Your task to perform on an android device: Add the Aqara A100 pro smart door lock to my wishlist on the Banggood app.
Image 0: 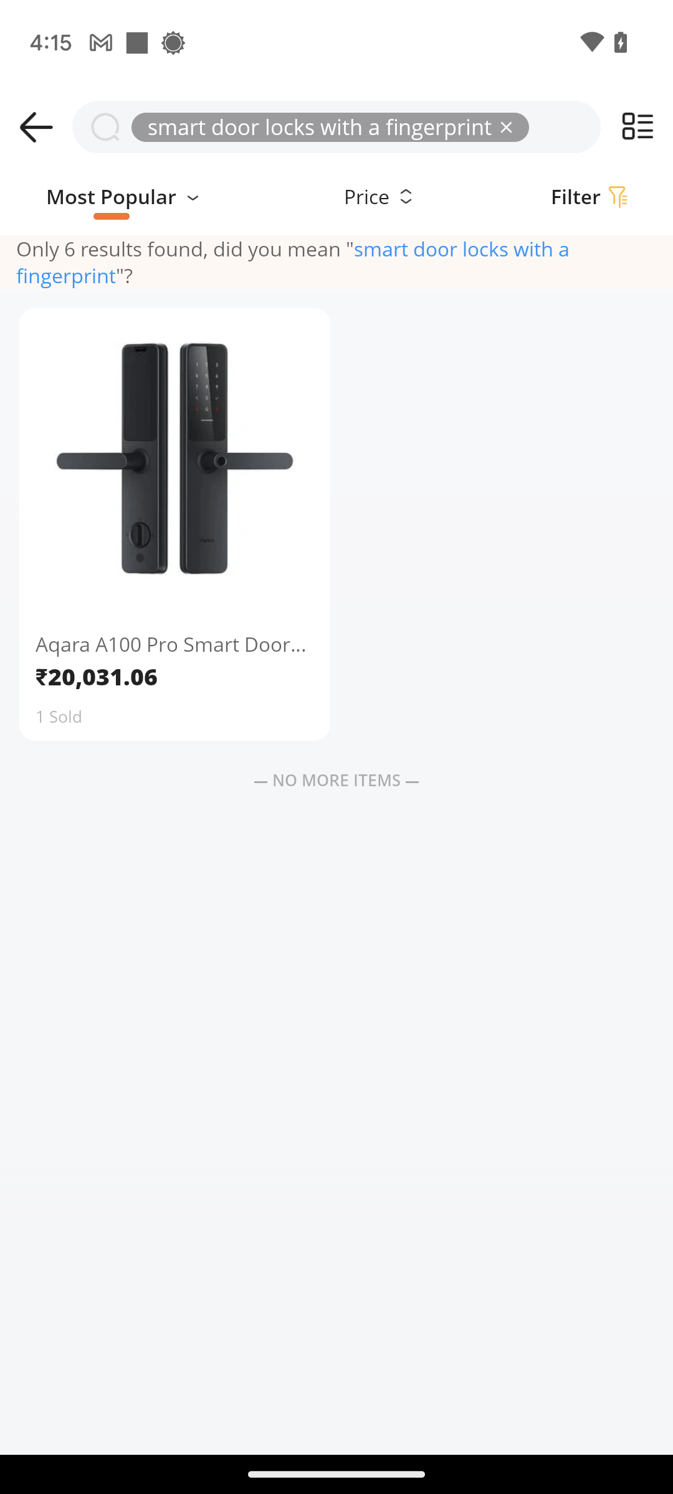
Click on the Aqara A100 pro smart door lock.
Step 0: click (174, 463)
Image 1: 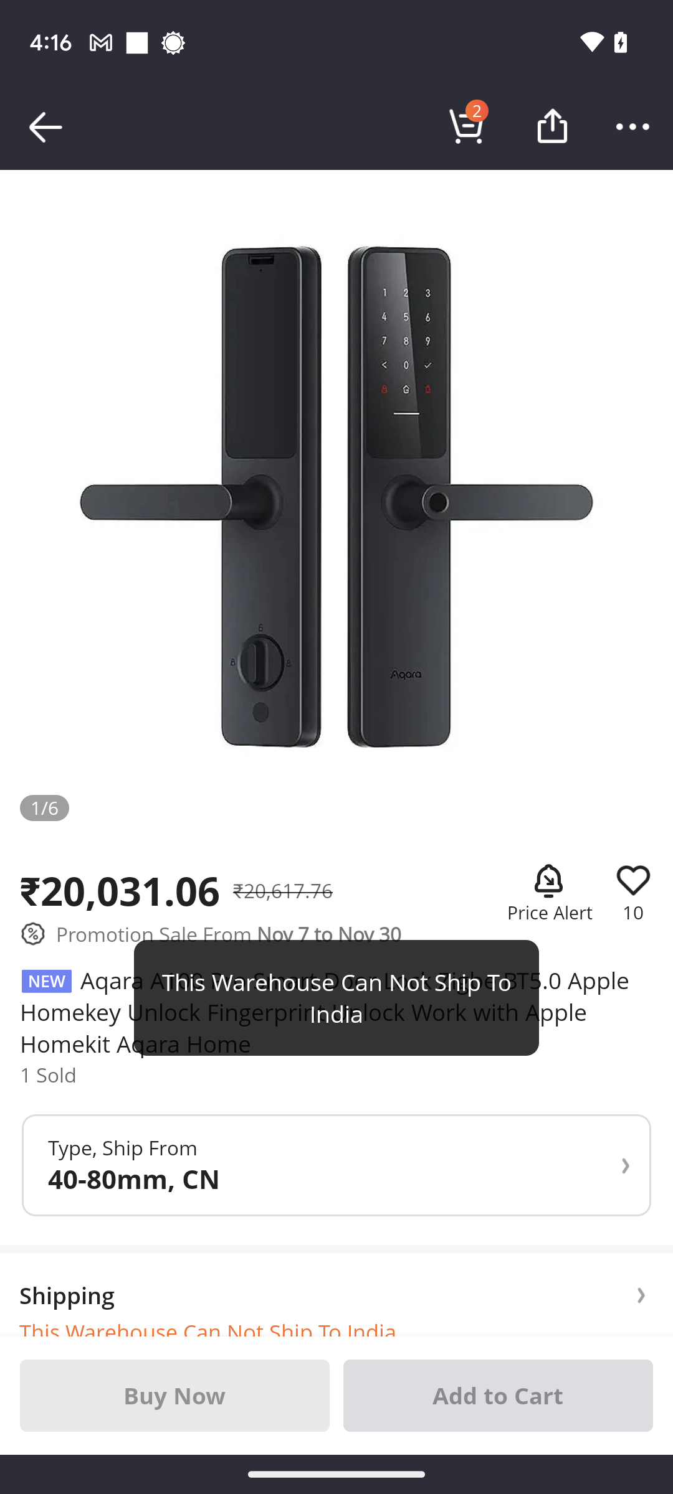
Click on the heart icon below the product image.
Step 1: click (633, 880)